Your task to perform on an android device: Add the men's casual cotton linen solid color long sleeve shirt loose stand color to the cart on the Zappo app.
Image 0: 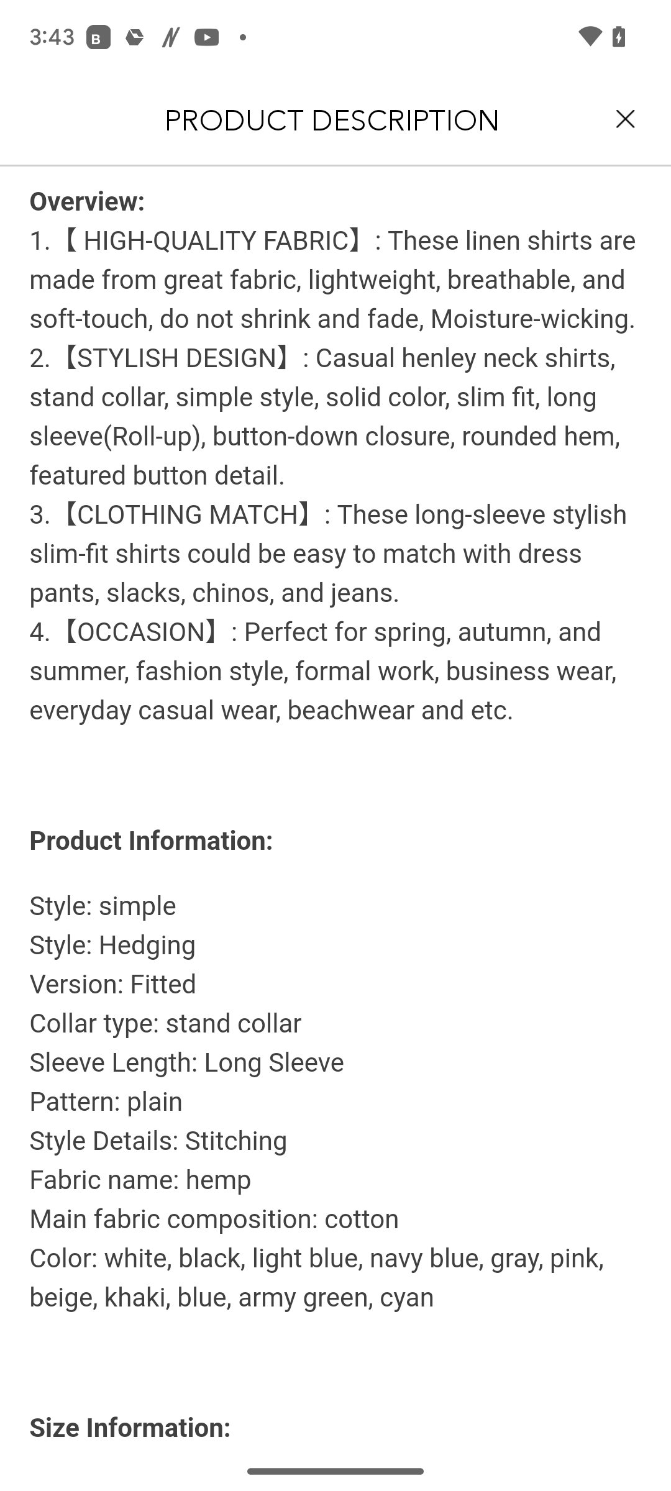
Click on the cross icon at the top right corner of the screen.
Step 0: click (613, 113)
Image 1: 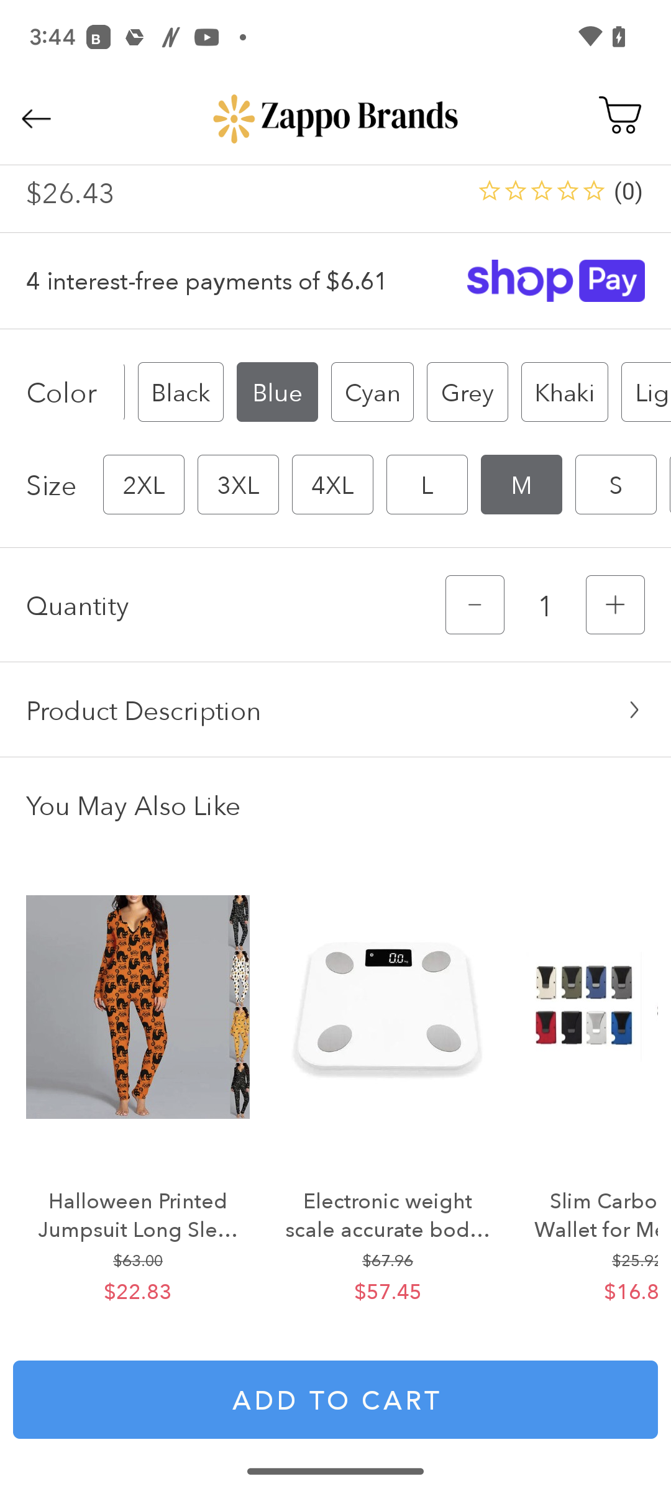
Click on Add to cart button at the bottom of the screen.
Step 1: click (335, 1399)